Your task to perform on an android device: I want to share a picture of Tomorrowland that I took last year to my buddy karin.iversen@example.com via Gmail since she wants to go to the same event this year.
Image 0: 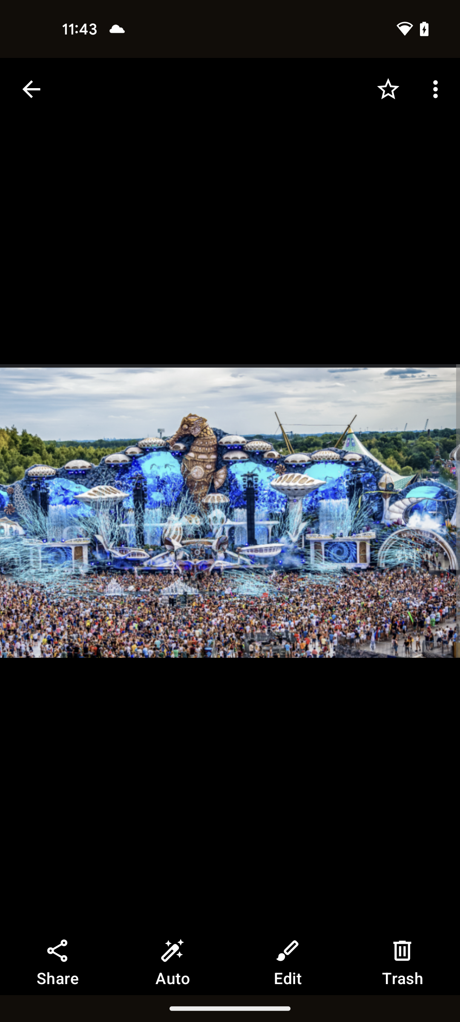
Tap on the share option at the bottom left corner of the screen
Step 0: click (57, 964)
Image 2: 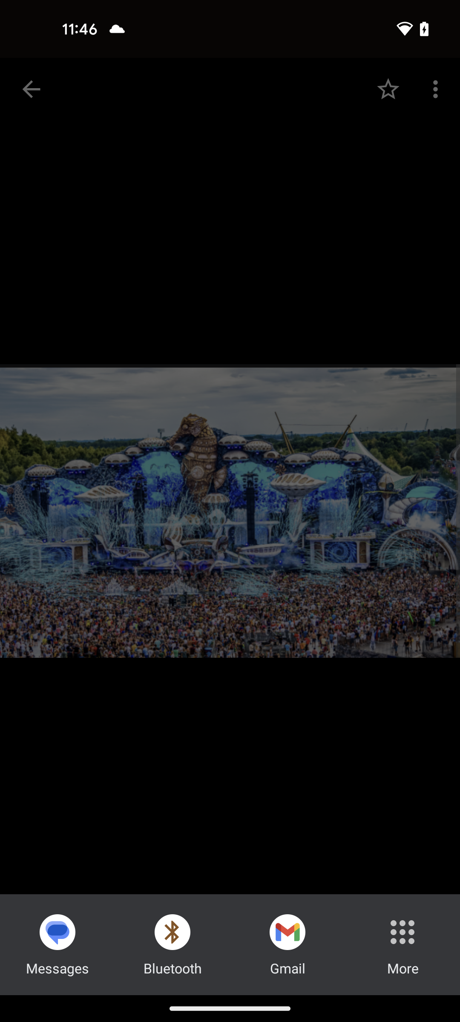
Select the gmail option at the bottom of the screen
Step 2: click (287, 932)
Image 3: 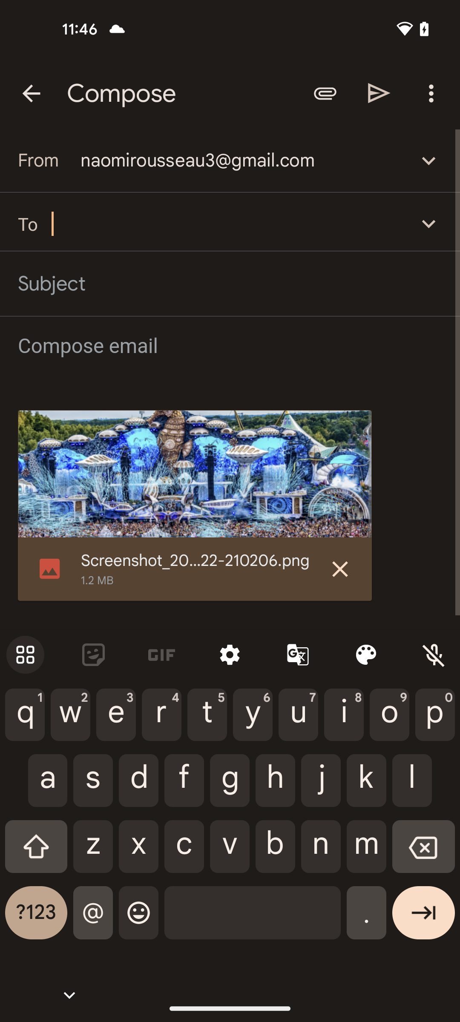
Type the text karin.iversen@example.com
Step 3: type "karin.iversen@example.com"
Image 4: 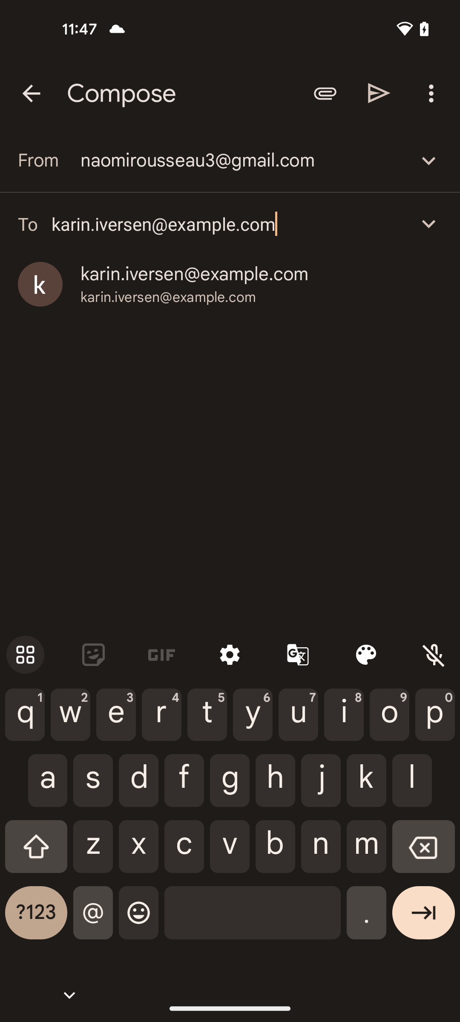
Tap on the send icon at the top of the screen
Step 4: click (379, 93)